Your task to perform on an android device: On the Fit app, track my daily steps.
Image 0: 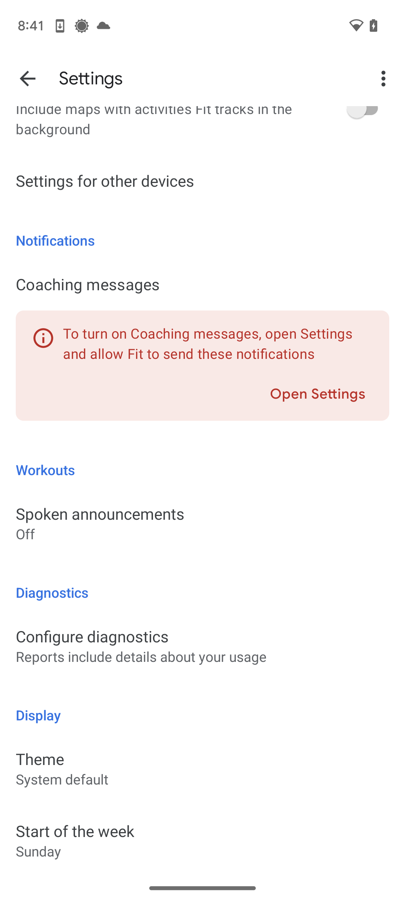
Go back to the home screen of the app.
Step 0: press back button
Image 1: 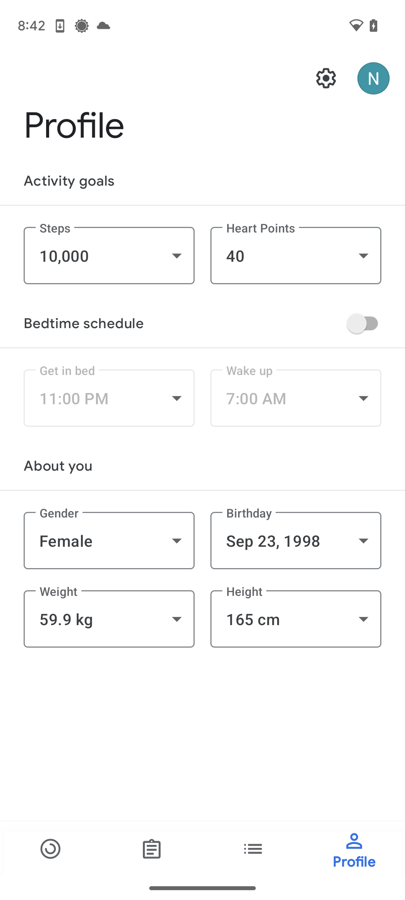
Click on the home icon at the bottom-left of the screen.
Step 1: click (51, 849)
Image 2: 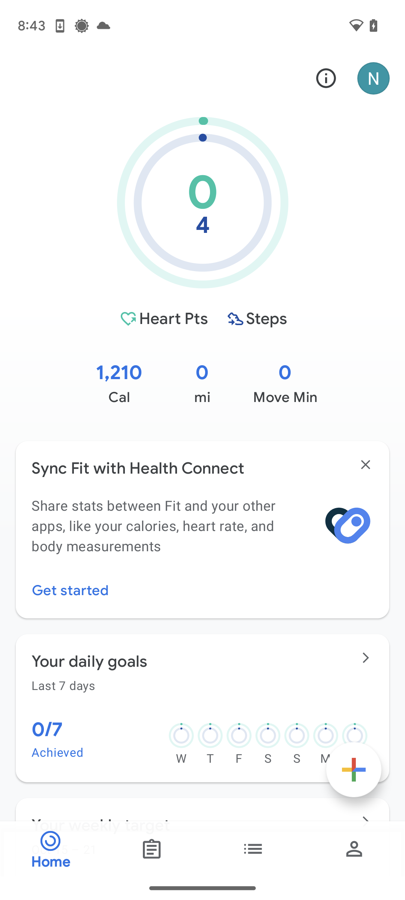
Click on the add icon at the bottom-right of the screen.
Step 2: click (354, 769)
Image 3: 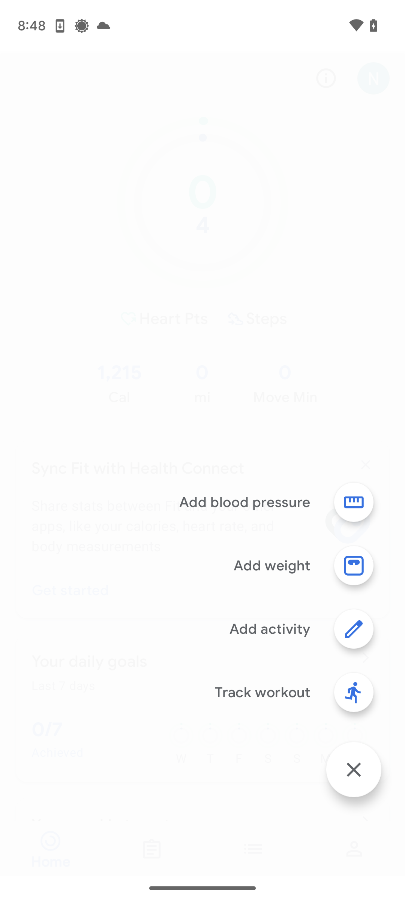
Click on track workout icon.
Step 3: click (353, 692)
Image 4: 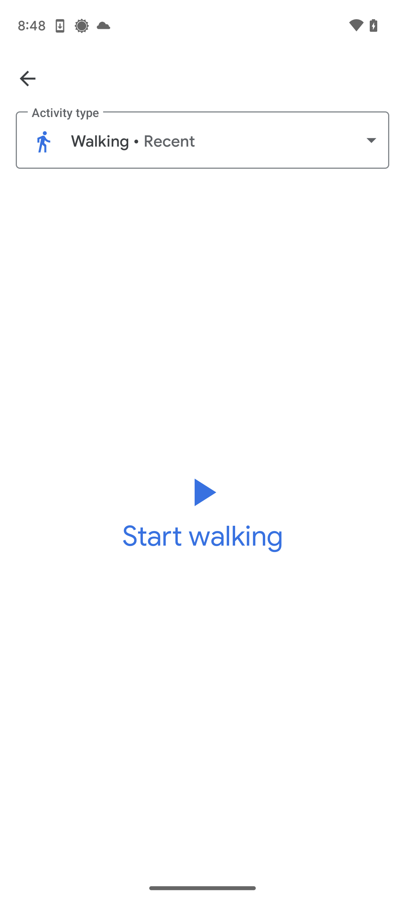
Click on Start walking.
Step 4: click (202, 512)
Image 5: 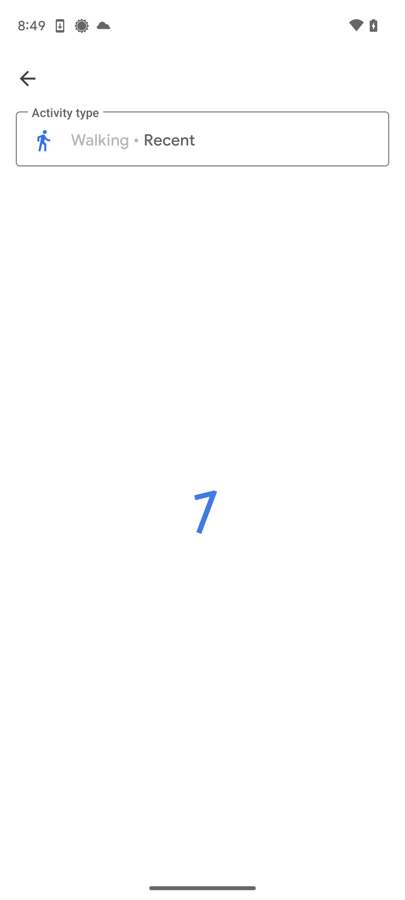
Click on Start walking.
Step 5: wait
Image 6: 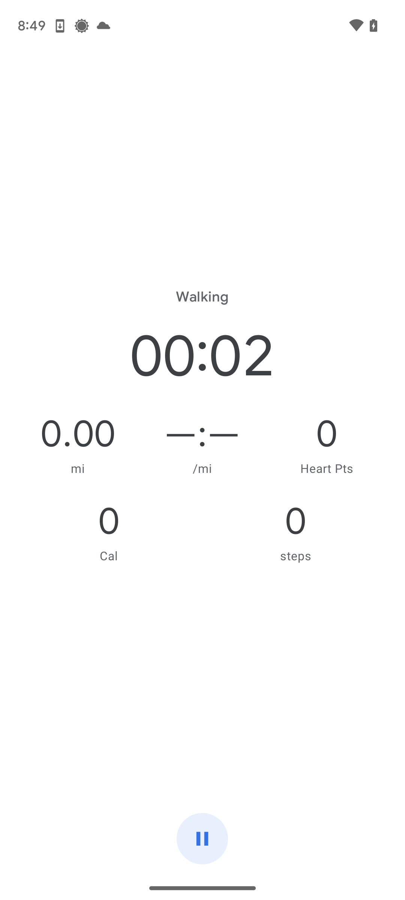
Click on Start walking.
Step 6: wait